Your task to perform on an android device: In the forms.app app , Import the Online Booking form to the device storage .
Image 0: 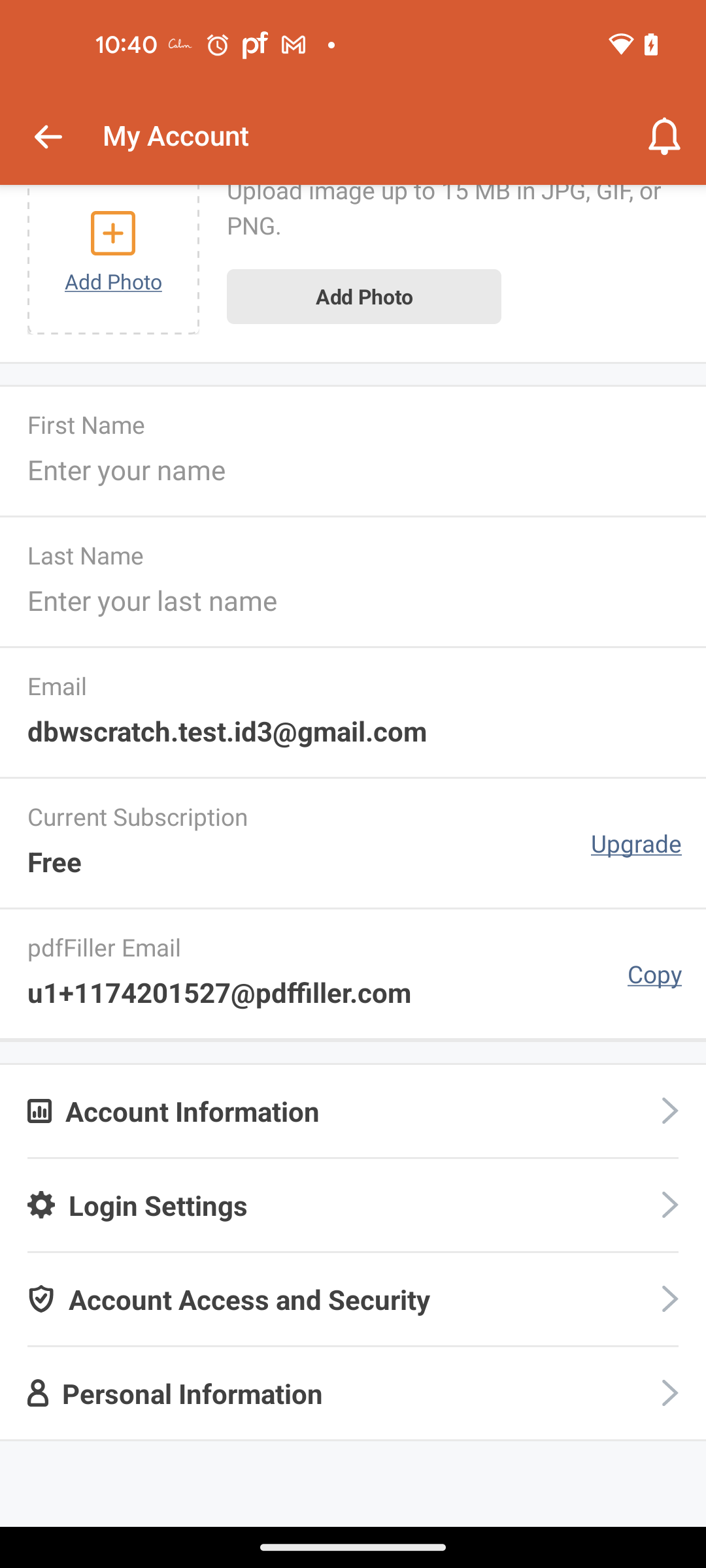
Open the forms.app app
Step 0: open app "forms.app"
Image 1: 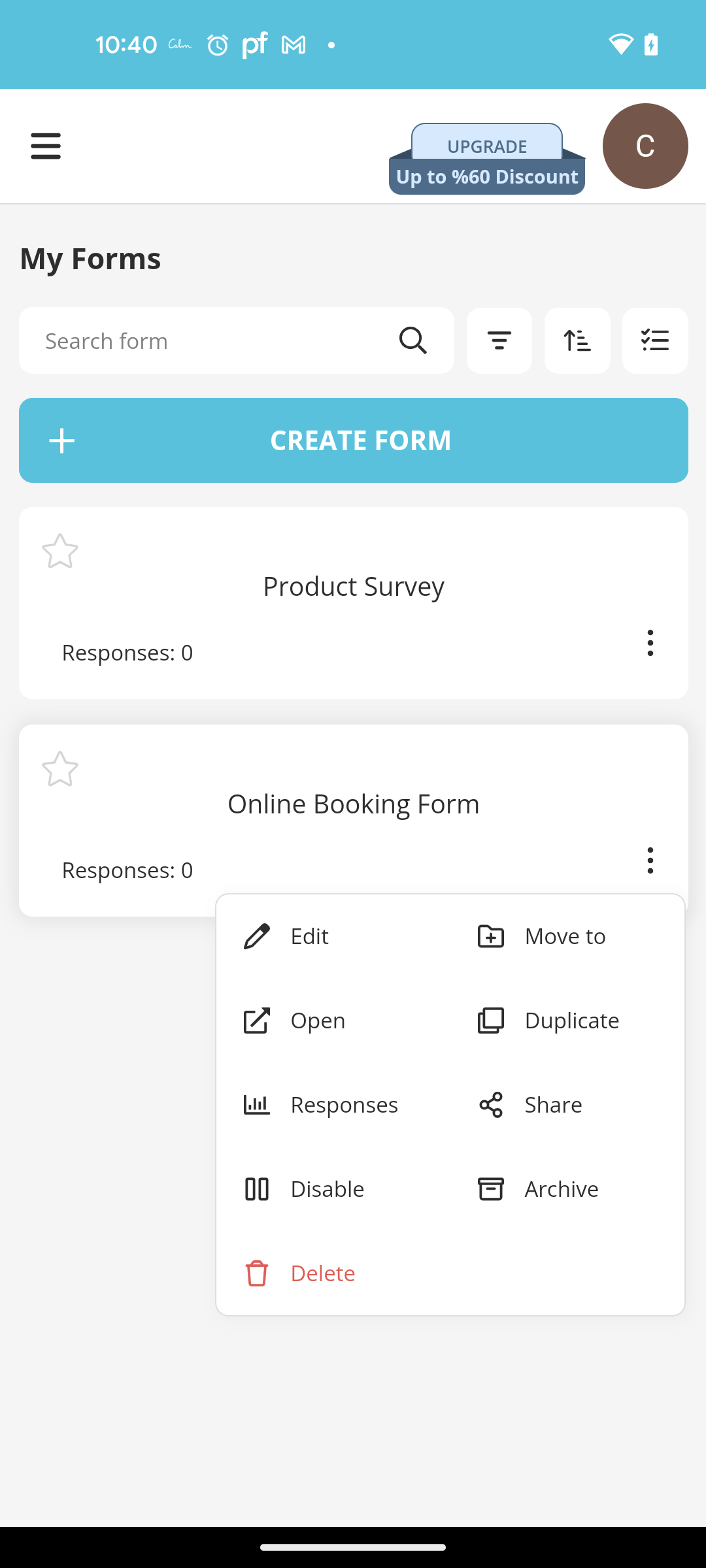
Click on the Open option of the Online Booking Form 
Step 1: click (332, 1042)
Image 2: 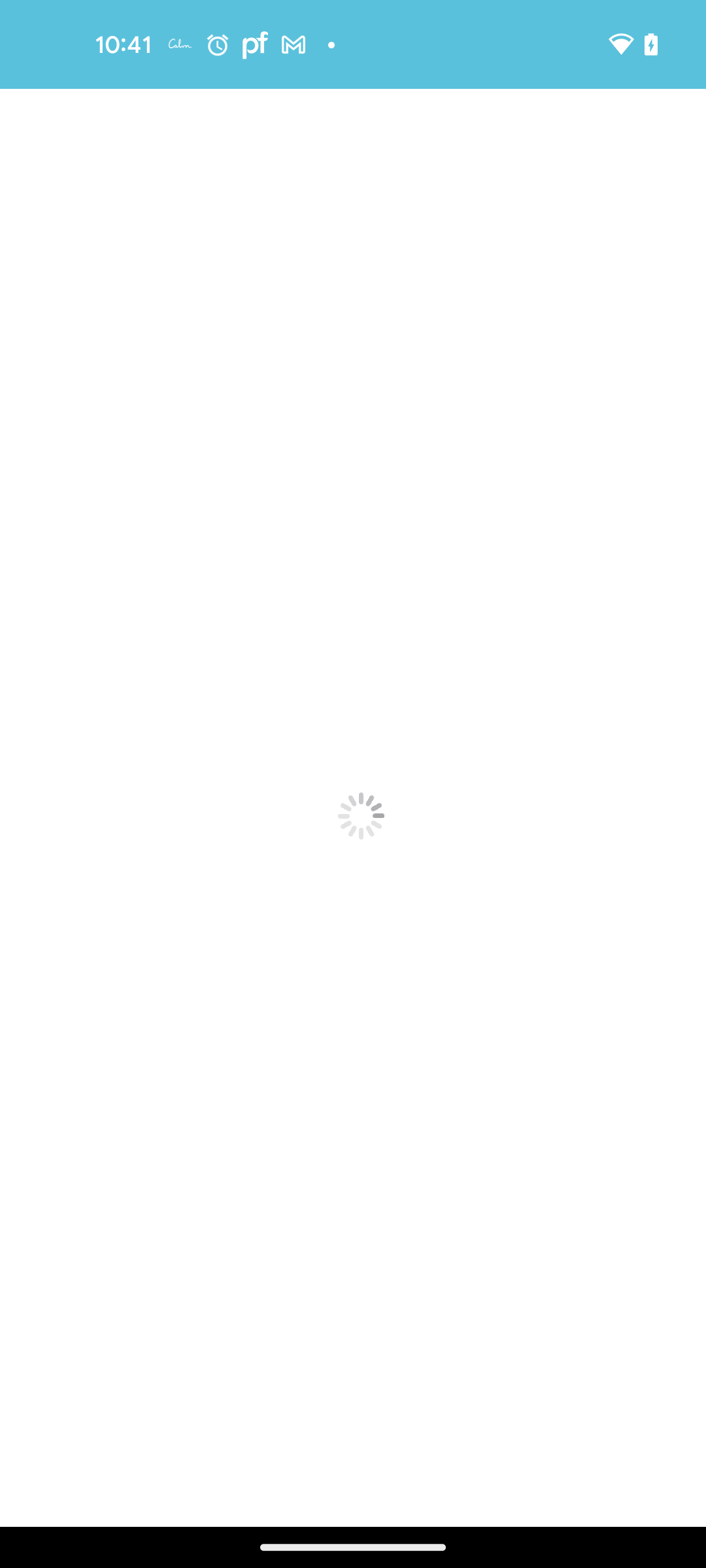
Click on the Open option of the Online Booking Form 
Step 2: wait
Image 3: 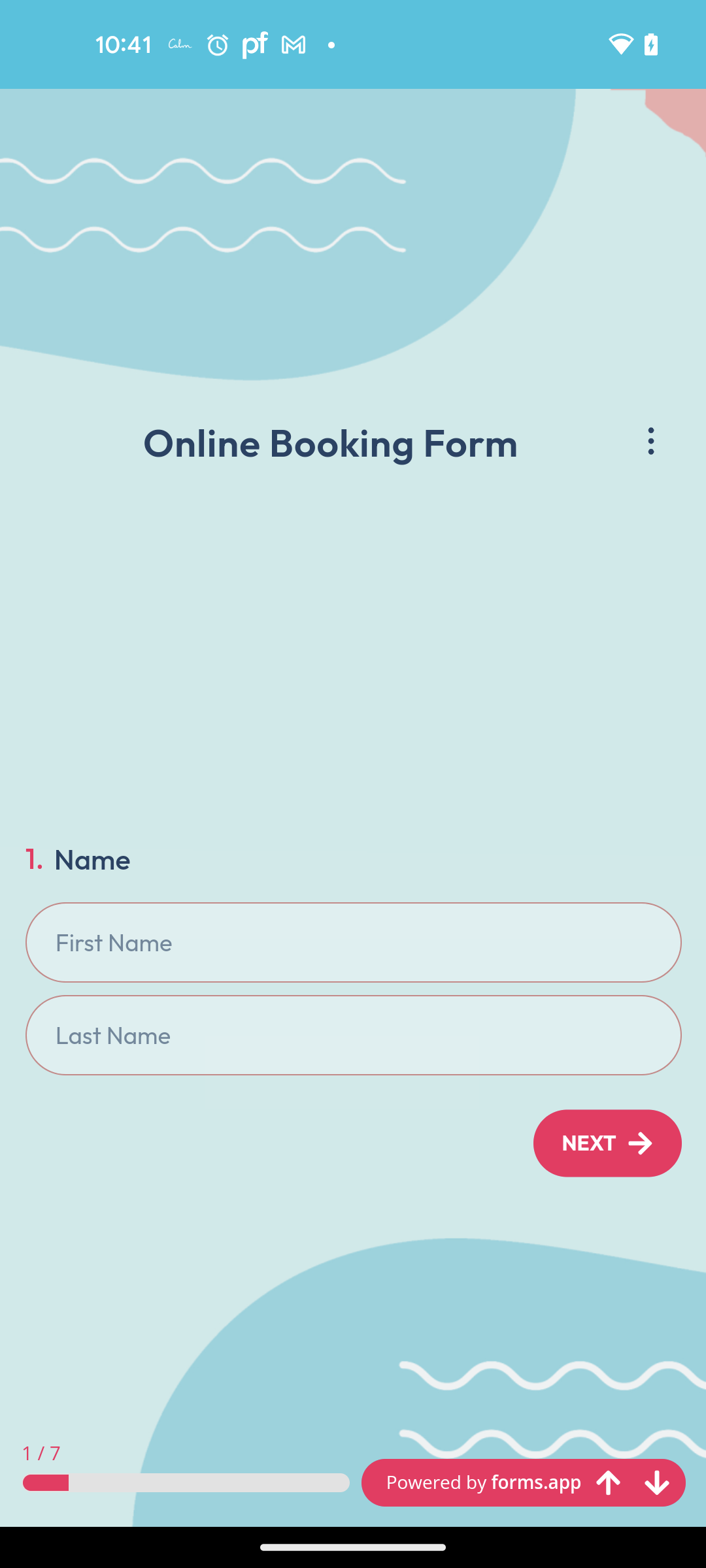
Click on the three dots more button 
Step 3: click (331, 445)
Image 4: 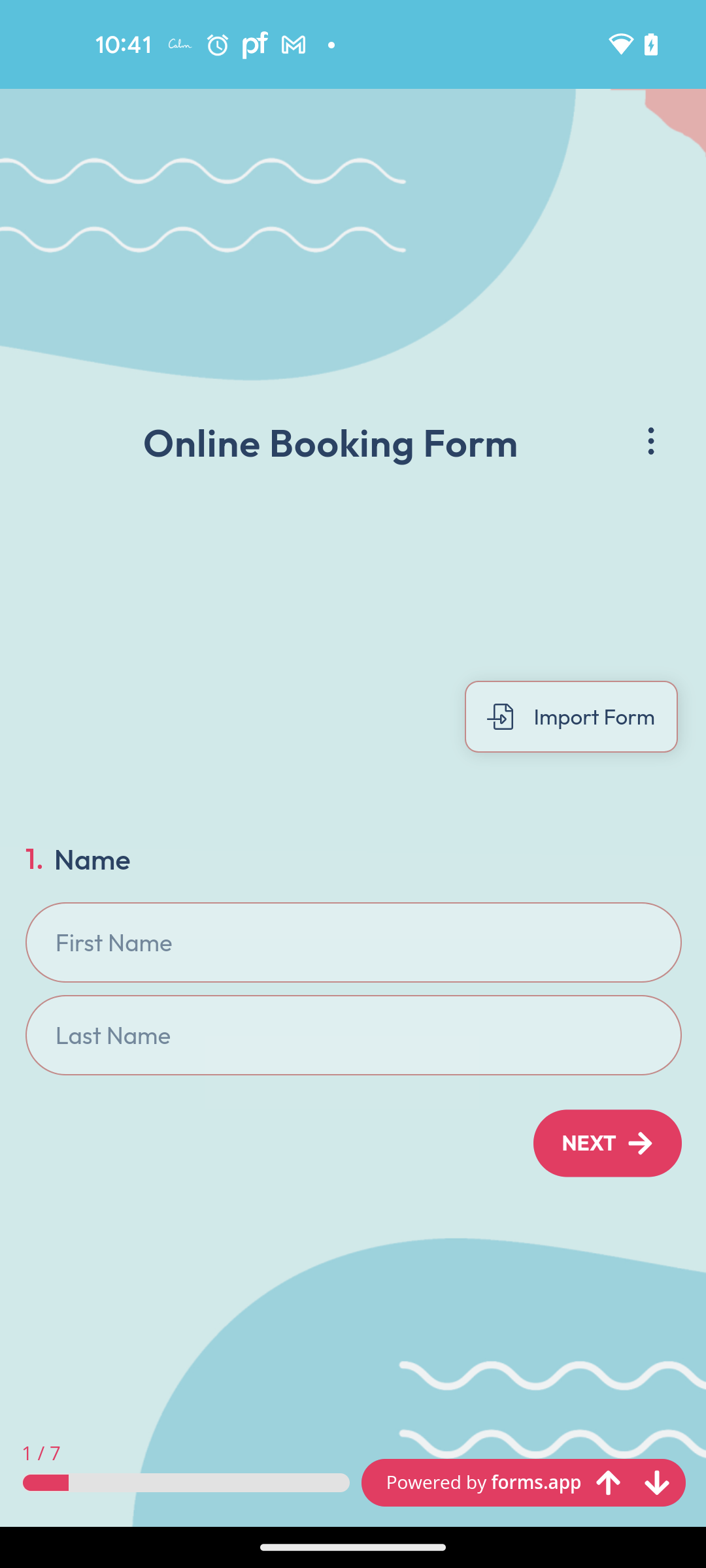
Click on the Import Form option
Step 4: click (593, 716)